Your task to perform on an android device: Open the Appy Weather app and go to the Maps tab to see the current weather conditions on the map
Image 0: 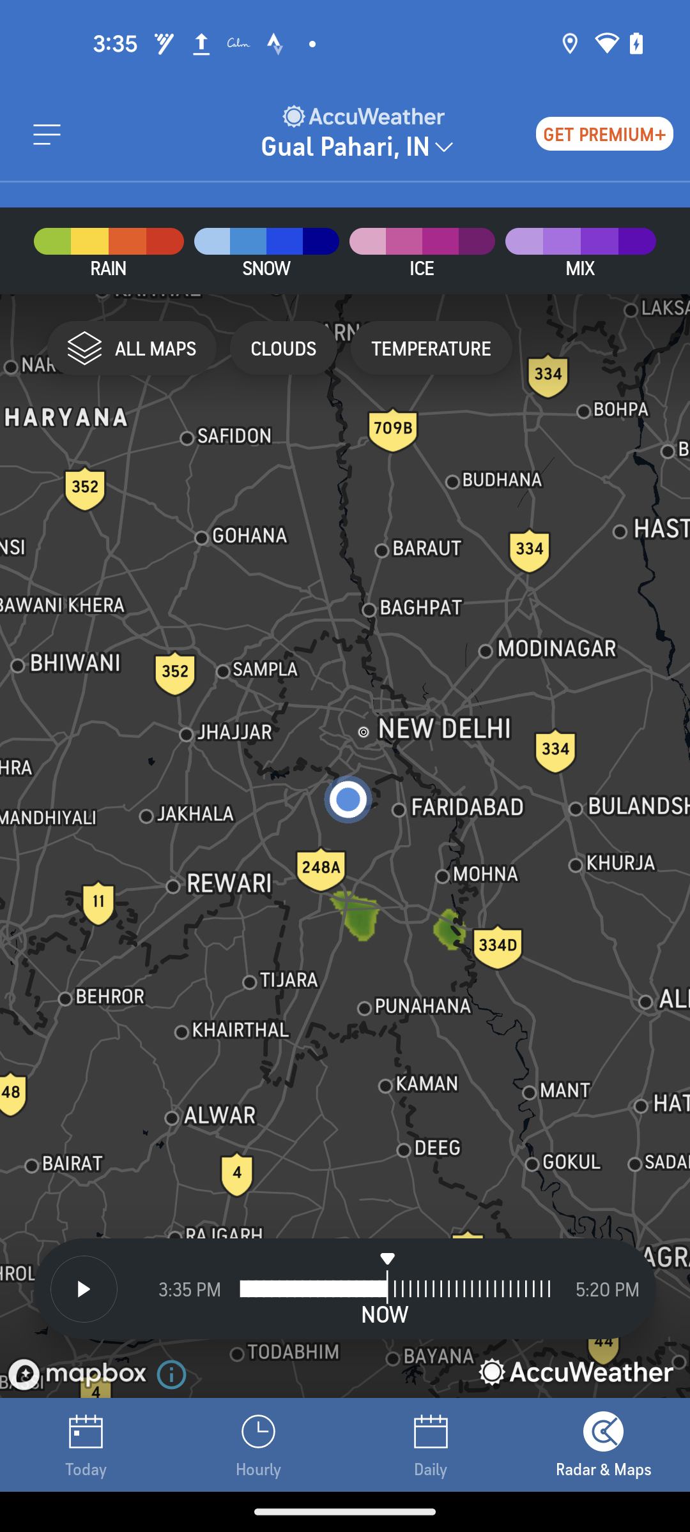
Open the Appy Weather app
Step 0: open app "Appy Weather"
Image 1: 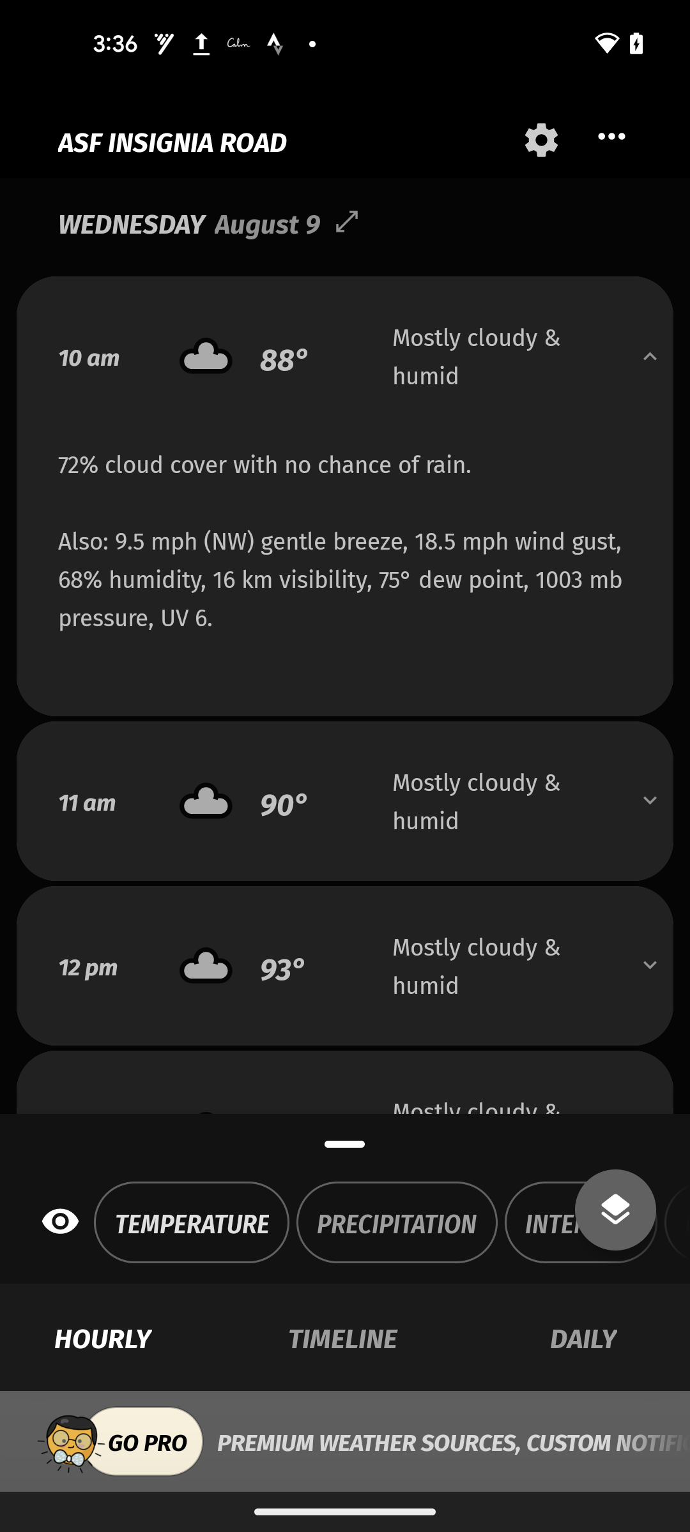
Click on the Maps Layer icon
Step 1: click (581, 1222)